Your task to perform on an android device: I wanted  to view my saved place where I frequently go and desire to go.
Image 0: 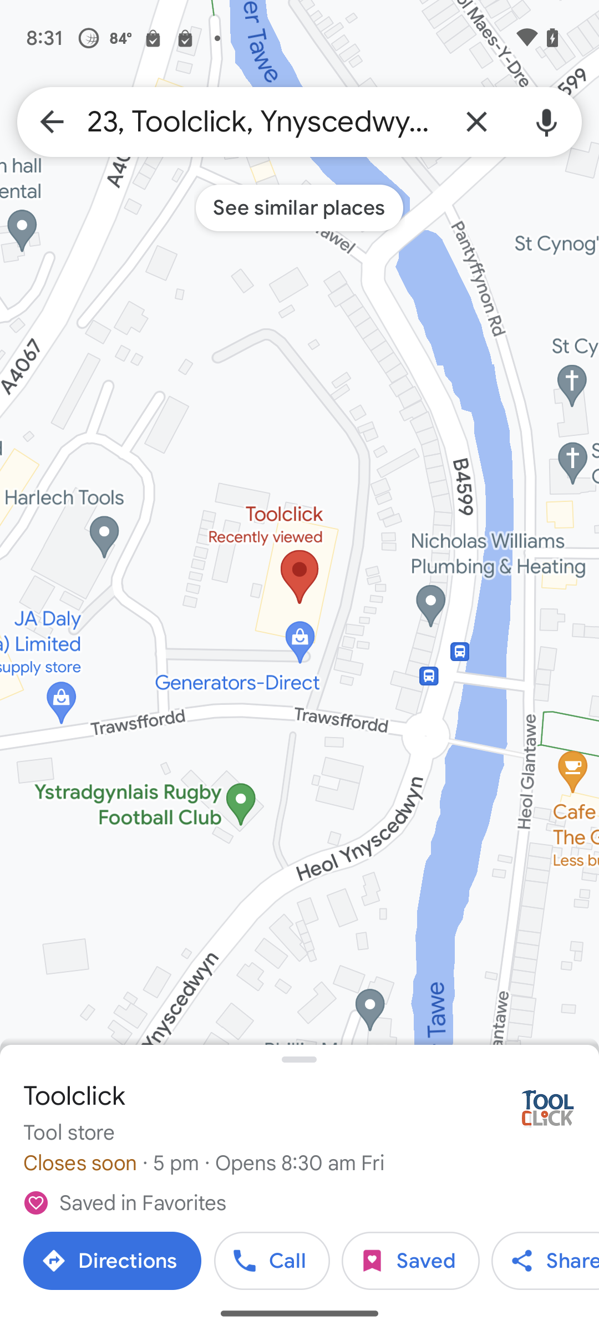
Click on the back icon on the top left of the screen
Step 0: click (52, 121)
Image 1: 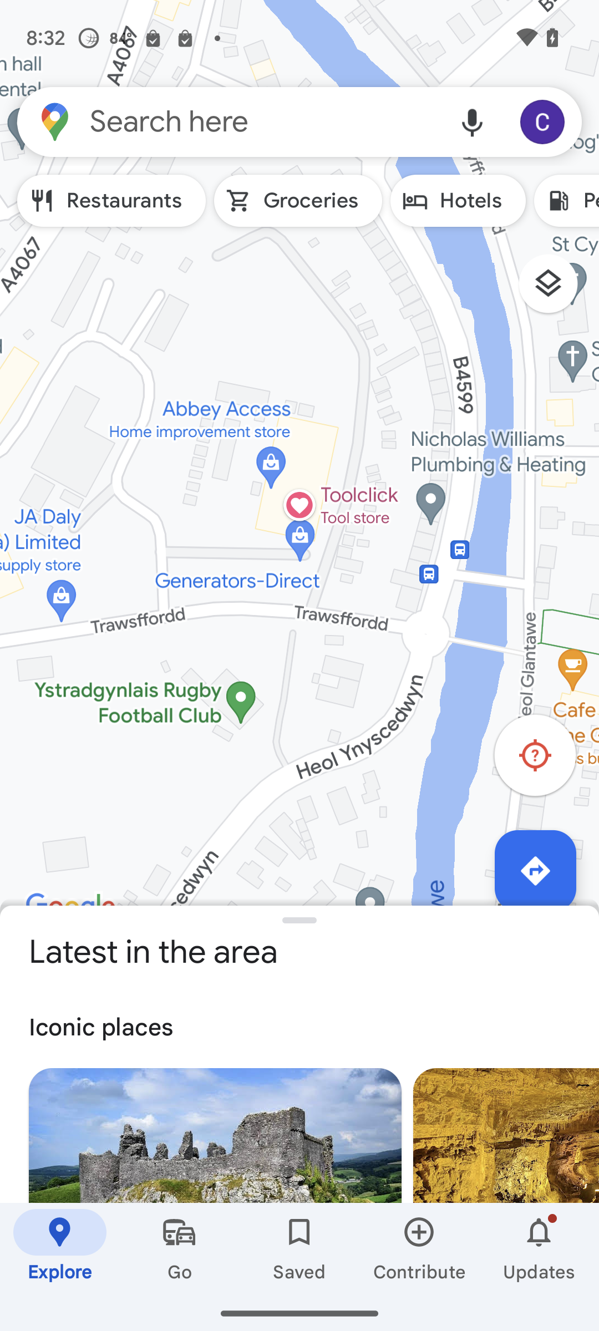
Click on the saved option
Step 1: click (299, 1249)
Image 2: 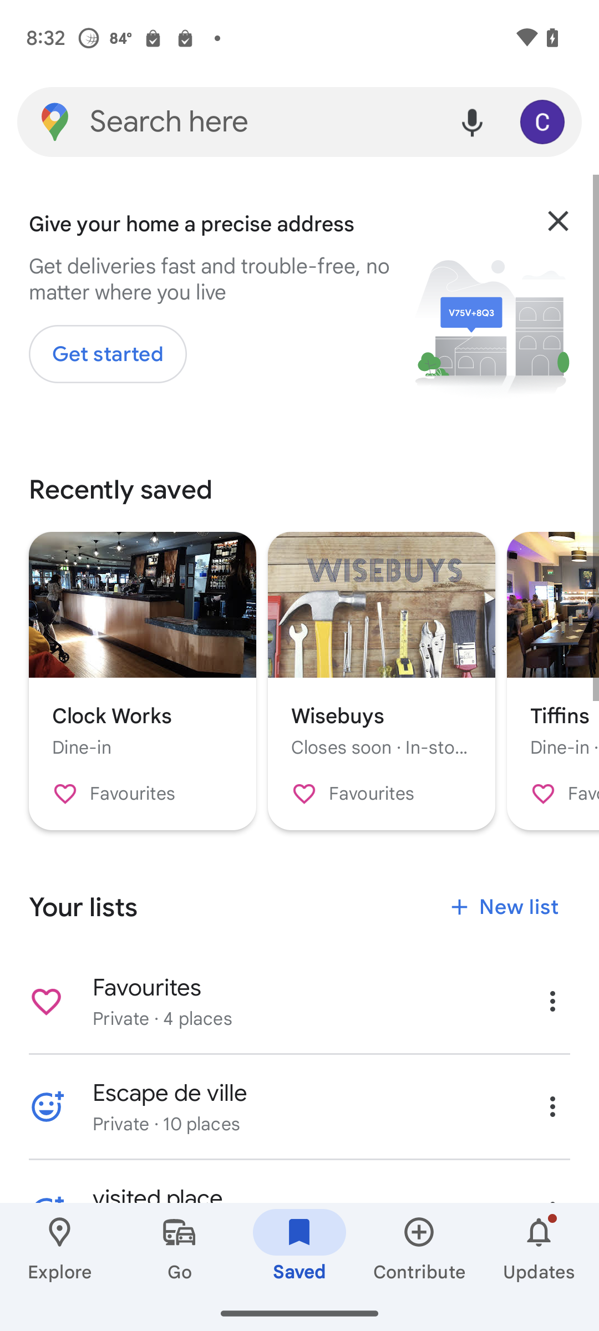
Click on the favourites list
Step 2: click (298, 1001)